Your task to perform on an android device: Go to the Fit app and read how much sleep you need from the AASM
Image 0: 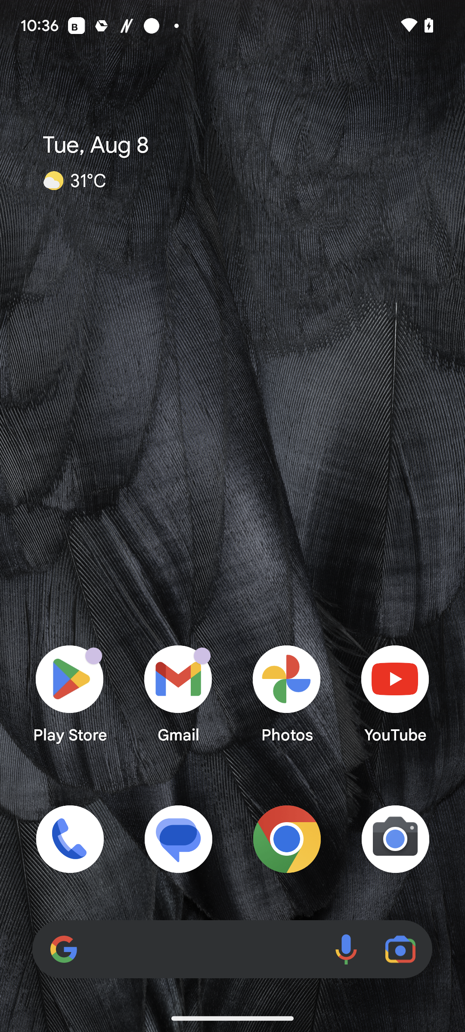
Open the Fit app 
Step 0: open app "Fit"
Image 1: 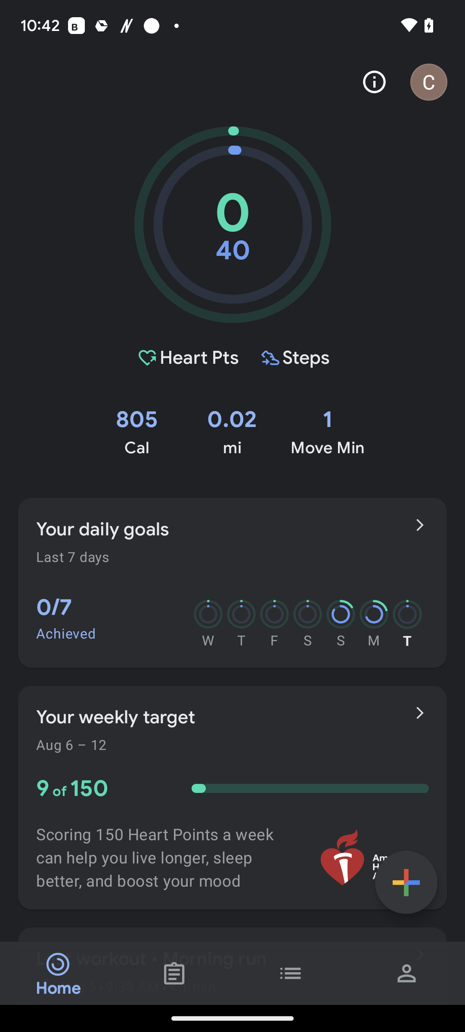
Click on the browse icon at the bottom of the screen
Step 1: click (291, 973)
Image 2: 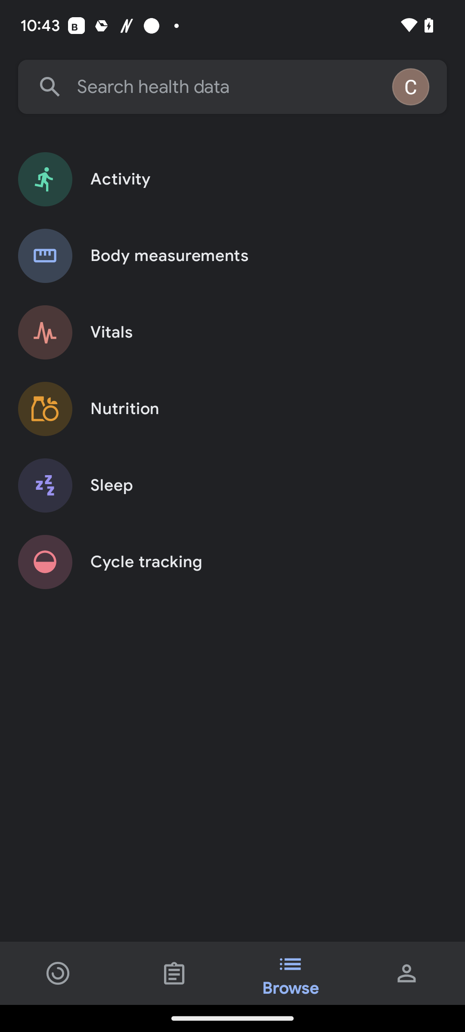
Click on the fifth option
Step 2: click (232, 485)
Image 3: 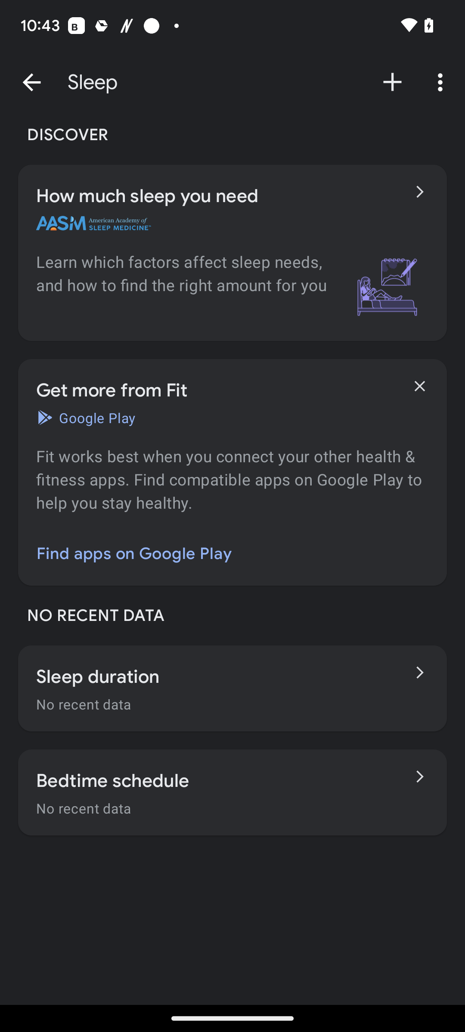
Click on the first option in the Discover section
Step 3: click (205, 196)
Image 4: 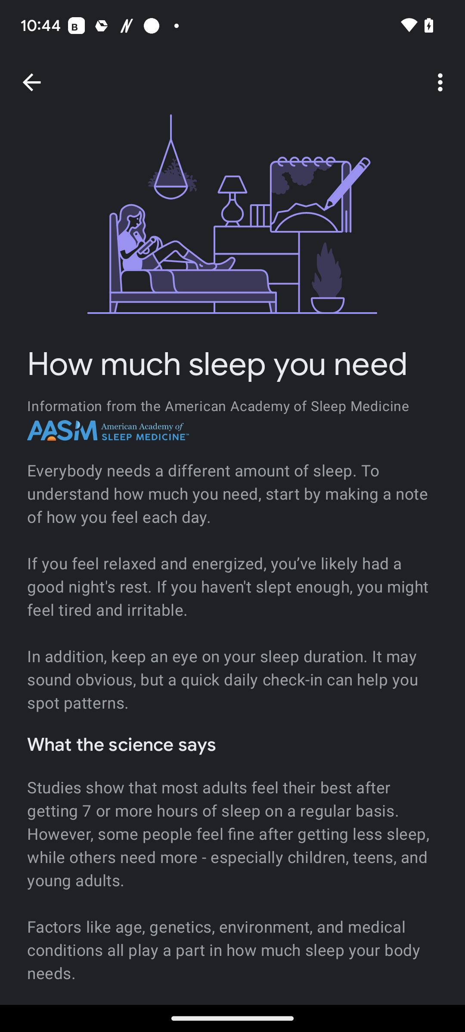
Scroll up
Step 4: scroll down